Your task to perform on an android device: Open Hardware Shack app, Apply the Apsara brand filters then view all the products offered by these brands
Image 0: 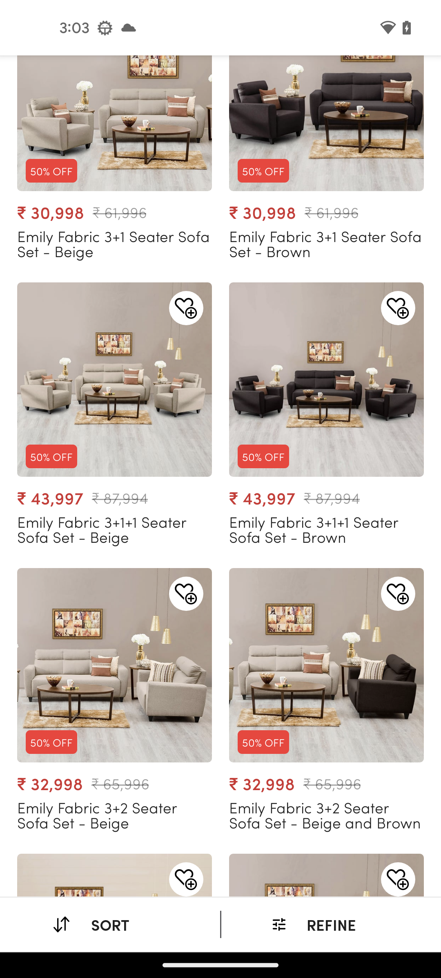
Open Hardware Shack app
Step 0: open app "Hardware Shack"
Image 1: 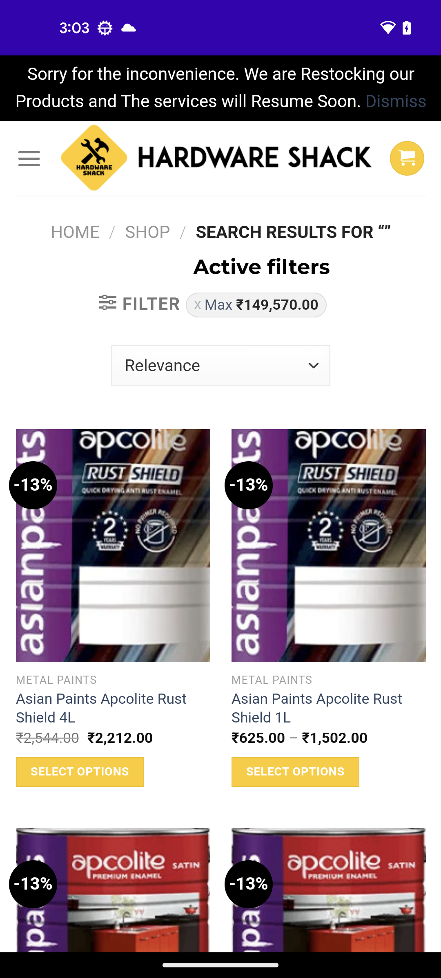
Click on the filter section
Step 1: click (151, 304)
Image 2: 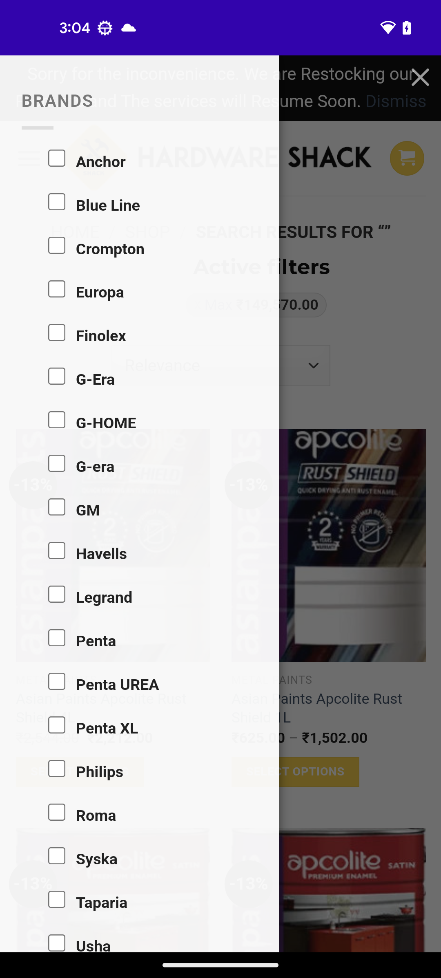
Select the Anchor checkbox
Step 2: click (215, 159)
Image 3: 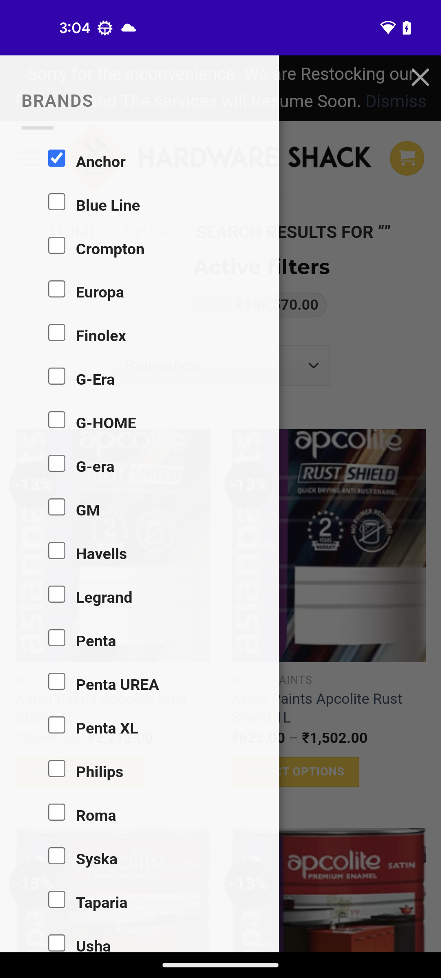
Scroll down to view more
Step 3: scroll down
Image 4: 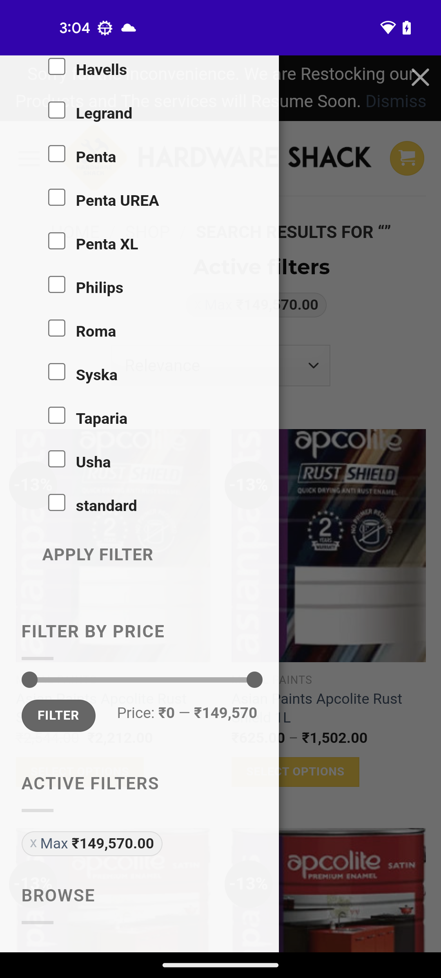
Click on the the APPLY FILTER
Step 4: click (97, 555)
Image 5: 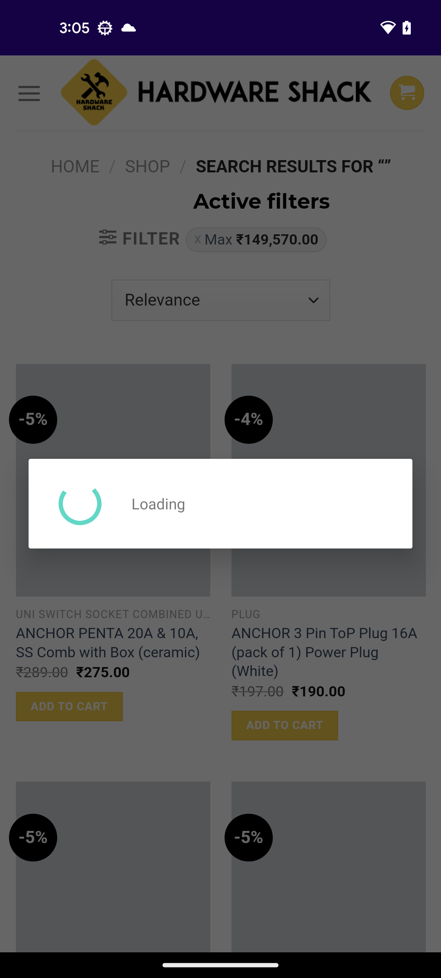
Click on the the APPLY FILTER
Step 5: wait
Image 6: 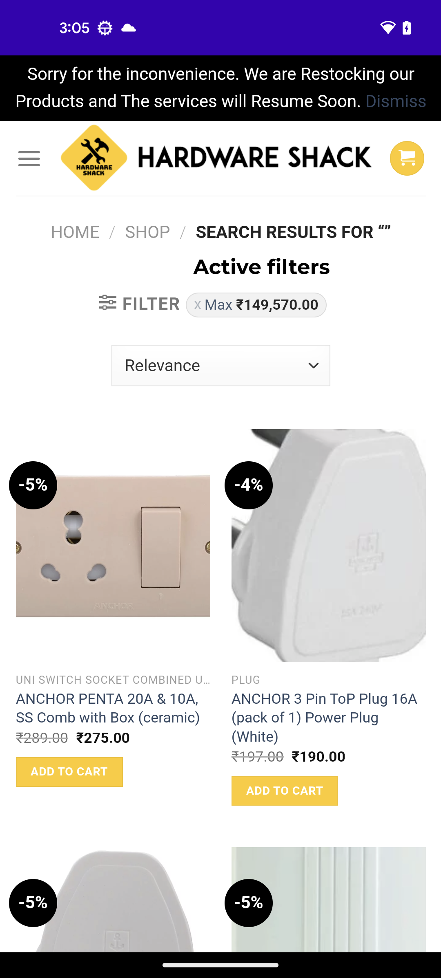
Scroll down to view more
Step 6: scroll down